Your task to perform on an android device: Open the clock app and reset the stopwatch.
Image 0: 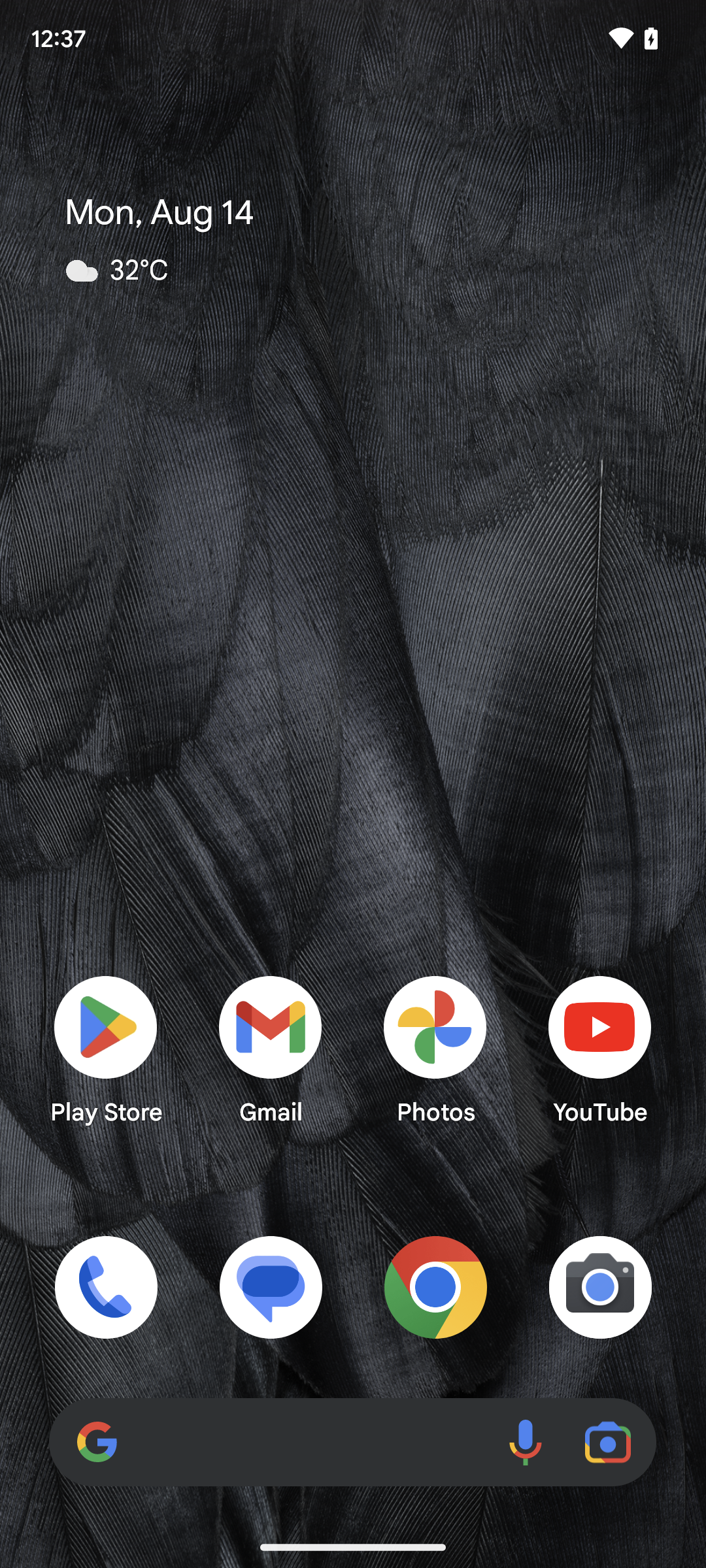
Open the clock app.
Step 0: open app "The Clock"
Image 1: 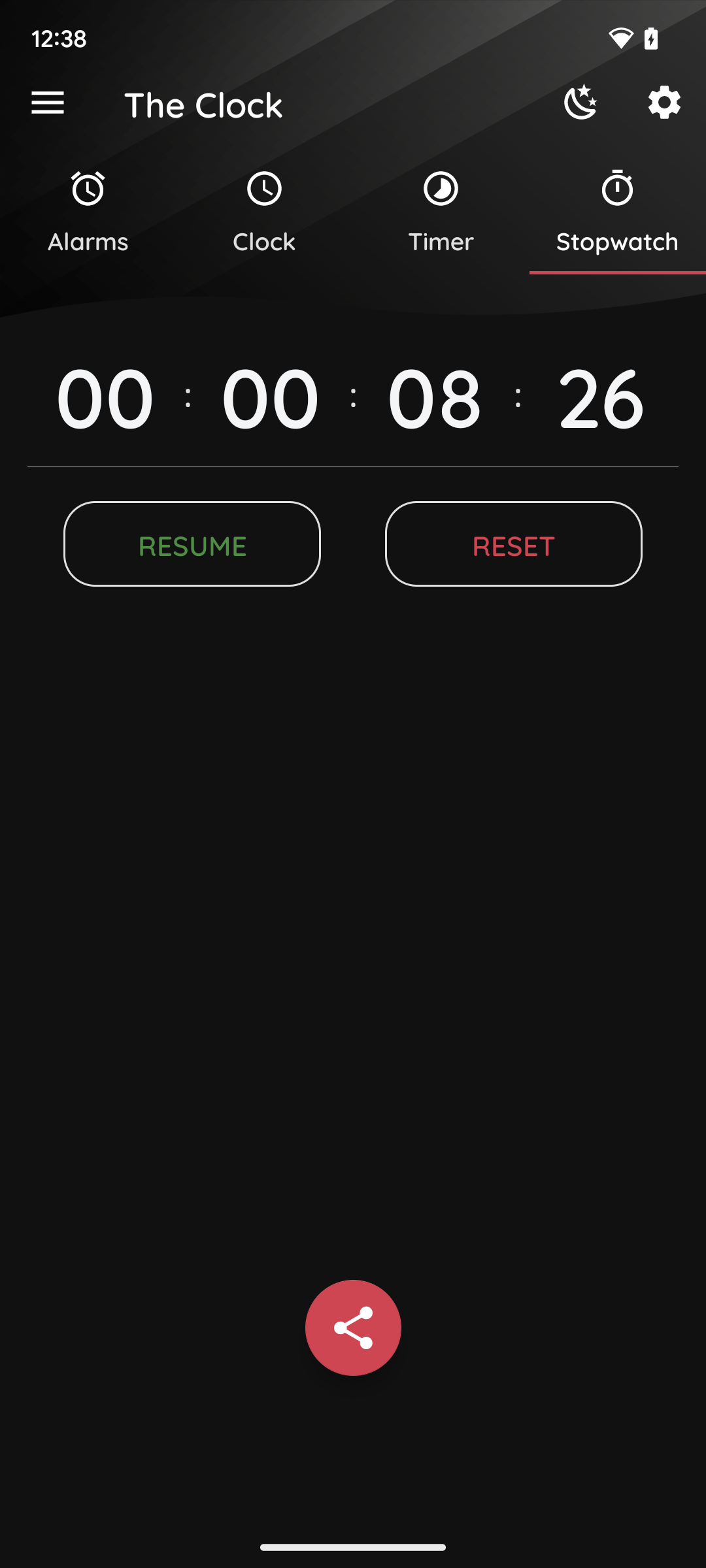
Tap on Reset.
Step 1: click (514, 544)